Your task to perform on an android device: I want to read the book The Martian by Andy Weir, so read this book in the Moon+ Reader app.
Image 0: 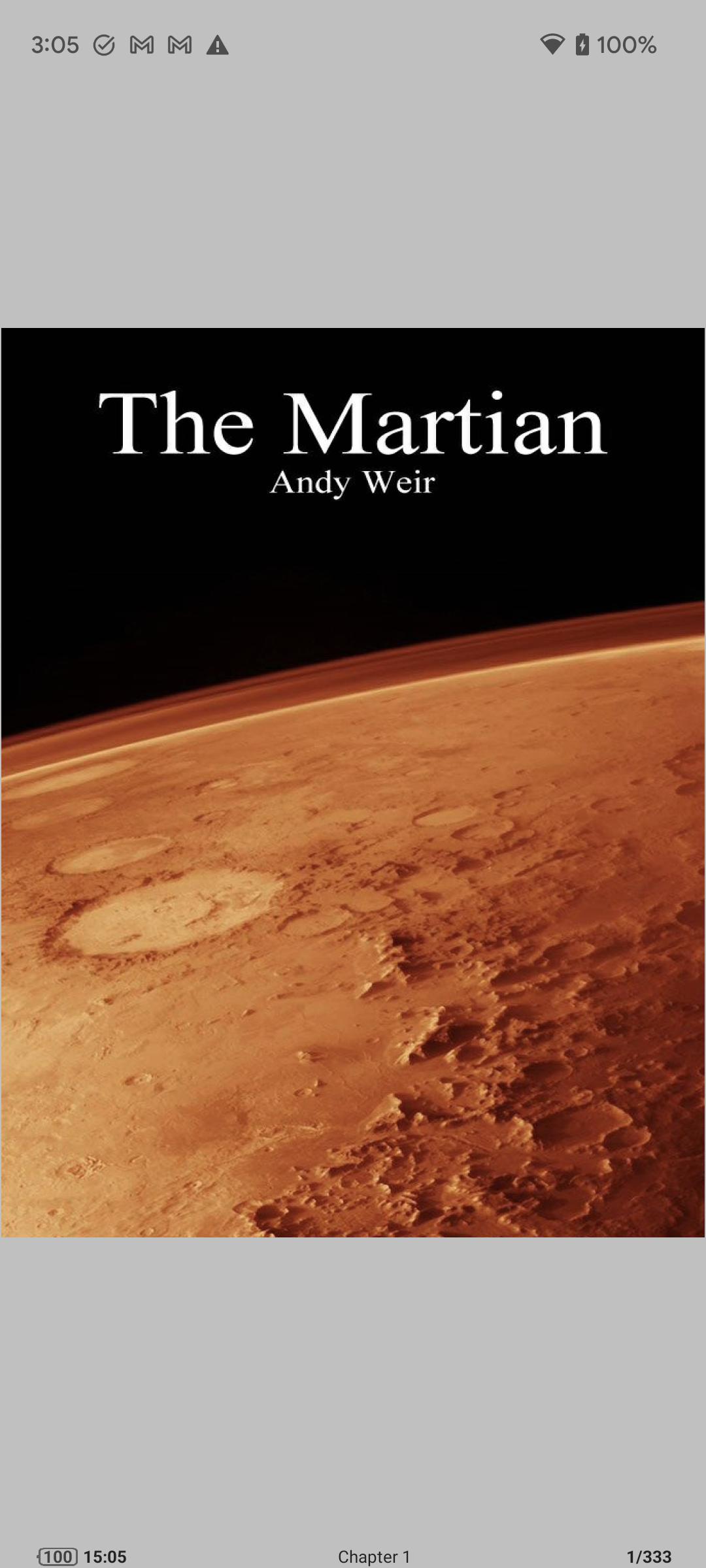
Swipe left to view next page of this book.
Step 0: scroll right
Image 1: 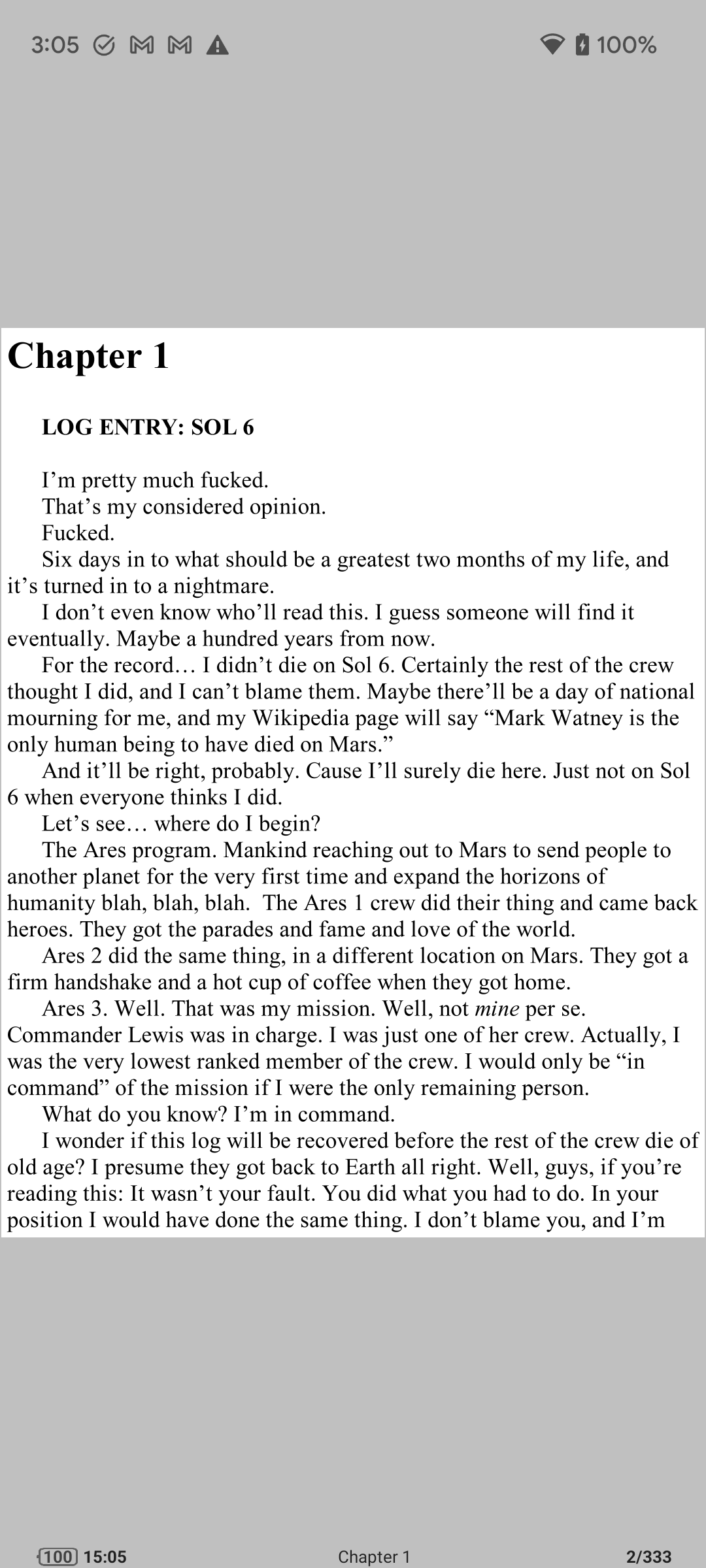
Swipe left to view next page of this book.
Step 1: scroll right